Your task to perform on an android device: Add Richard's email address, Richardwegnar@gmail.com, to his Contact on the Contacts app.
Image 1: 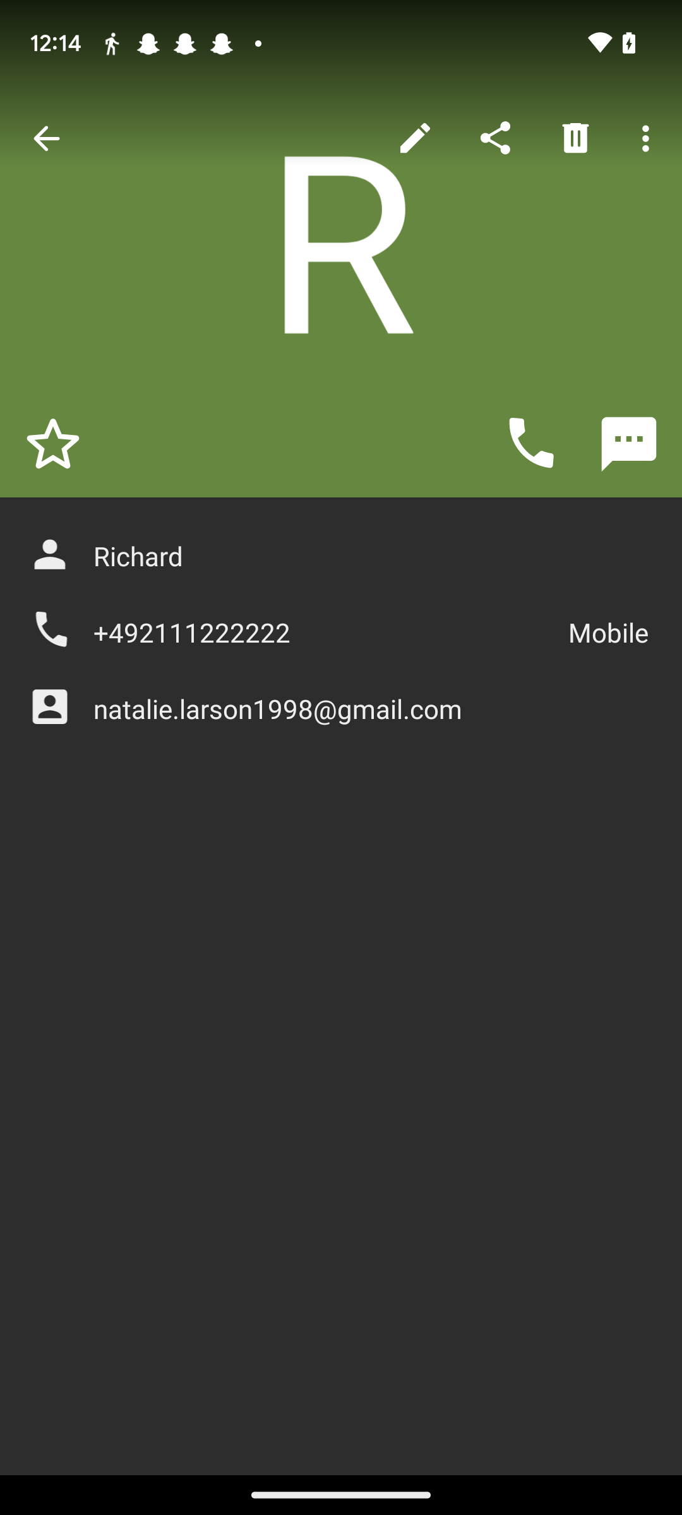
Click on the edit icon at the top of the screen.
Step 1: click (415, 138)
Image 2: 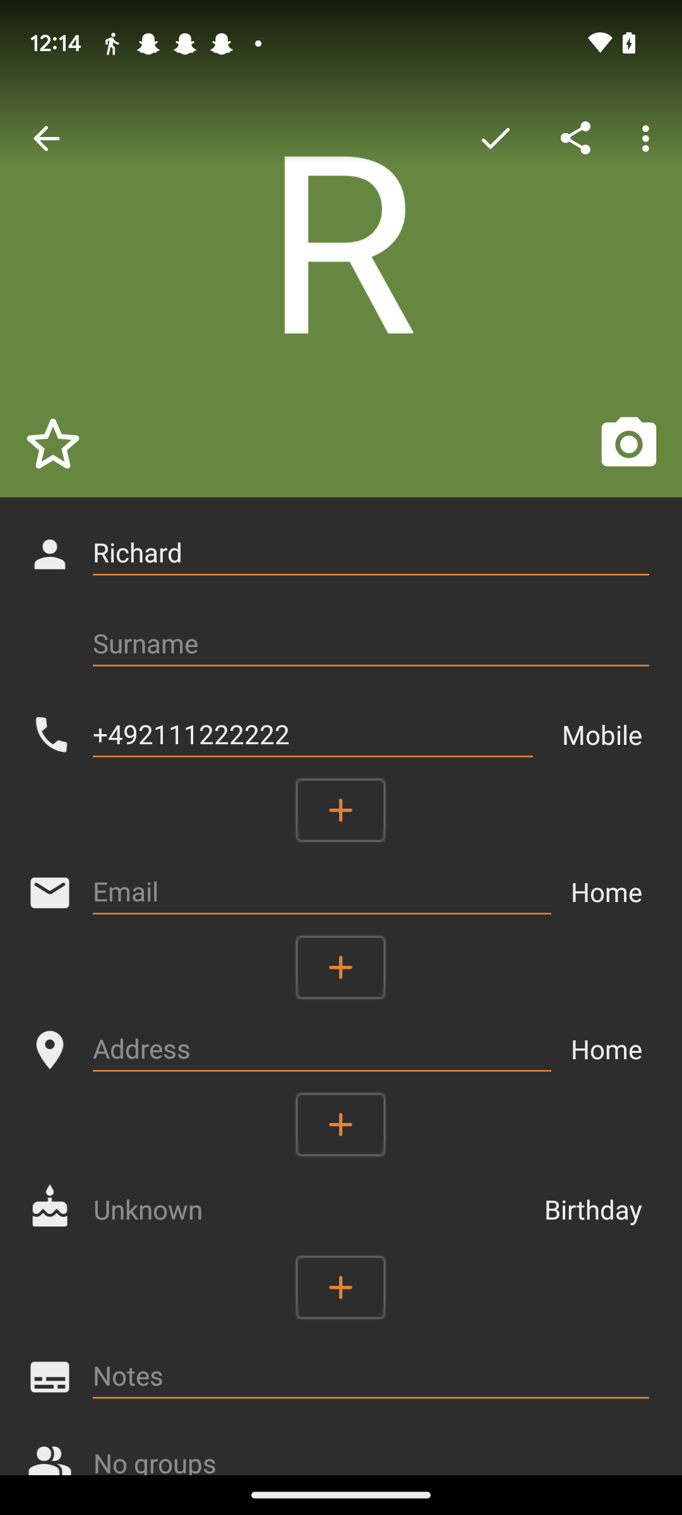
Click on the Email tab.
Step 2: click (322, 892)
Image 3: 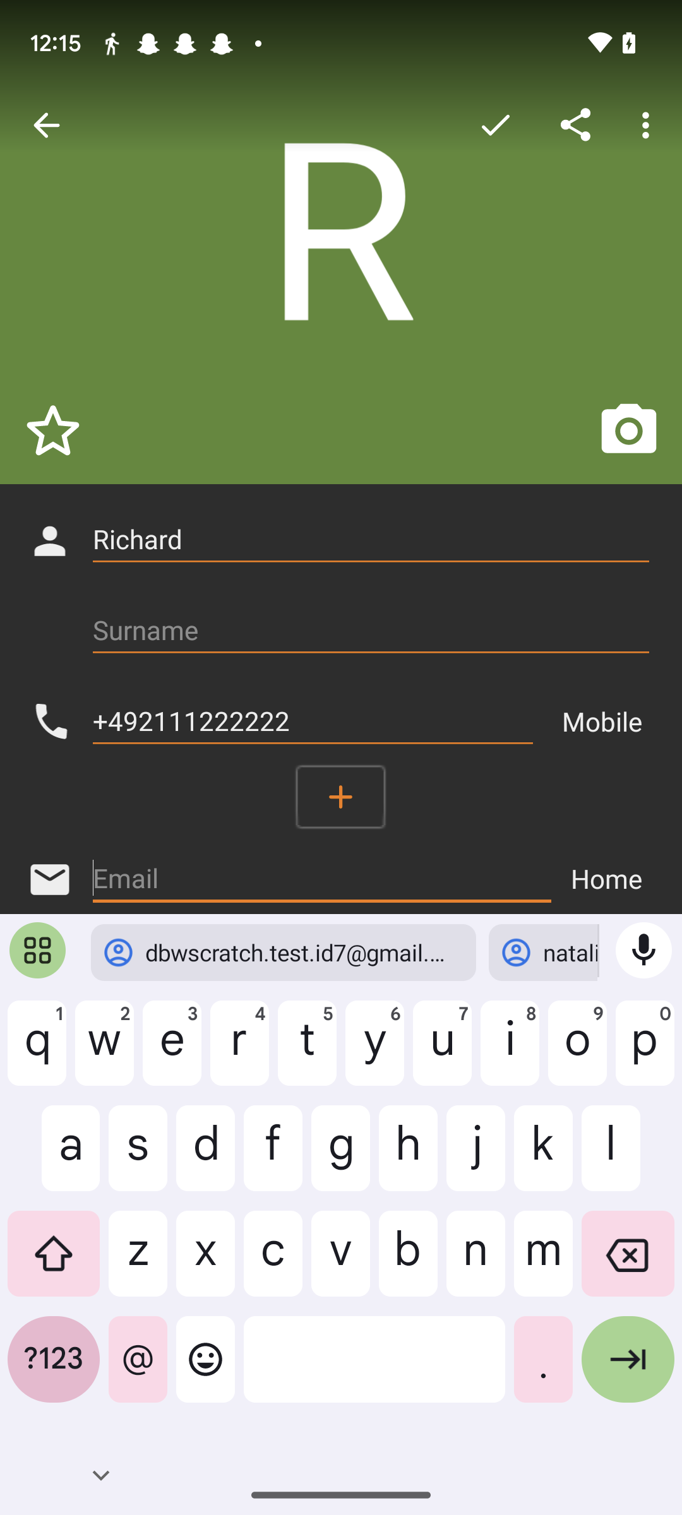
Type in Richardwegnar@gmail.com.
Step 3: type "Richardwegnar@gmail.com"
Image 4: 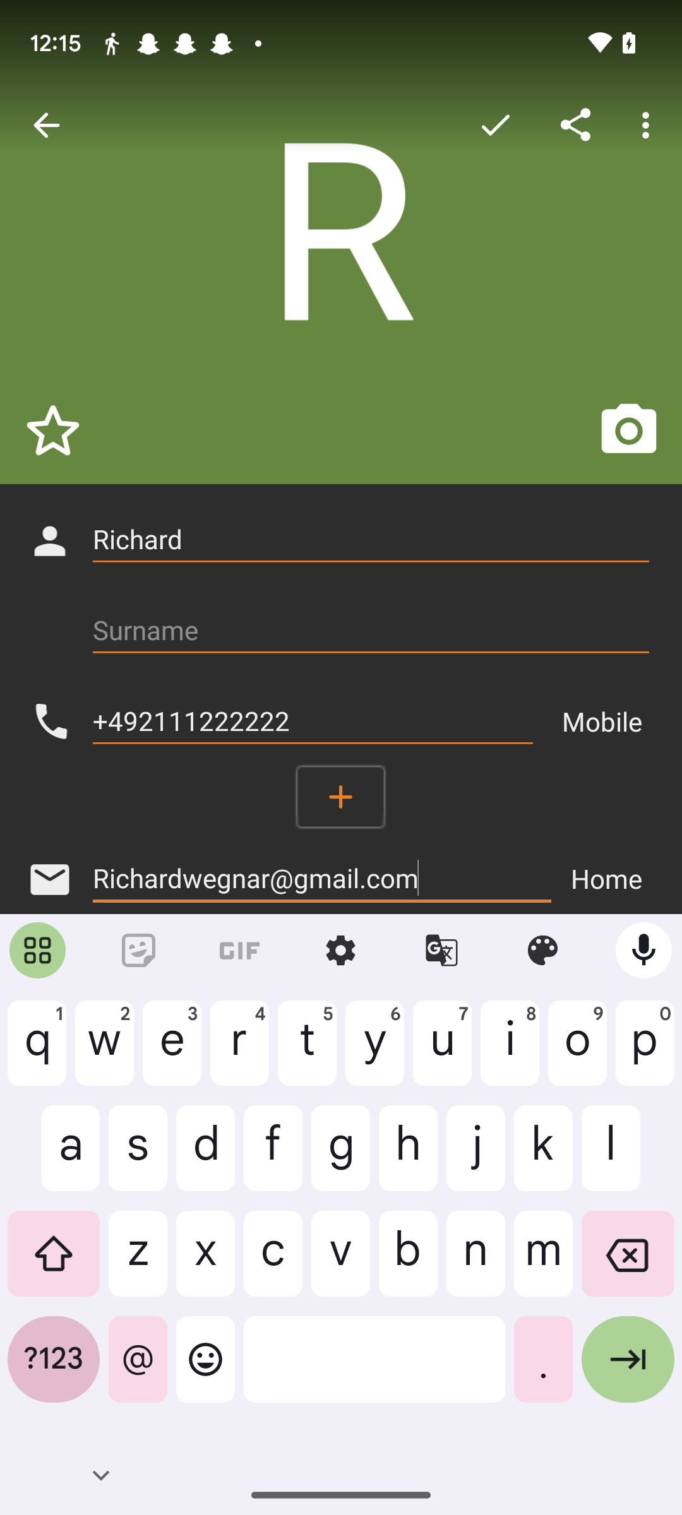
Click on the tick icon at the top of the screen.
Step 4: click (495, 124)